Your task to perform on an android device: I want to view some recipes in the Japanese cuisine section of the Yummly app.
Image 0: 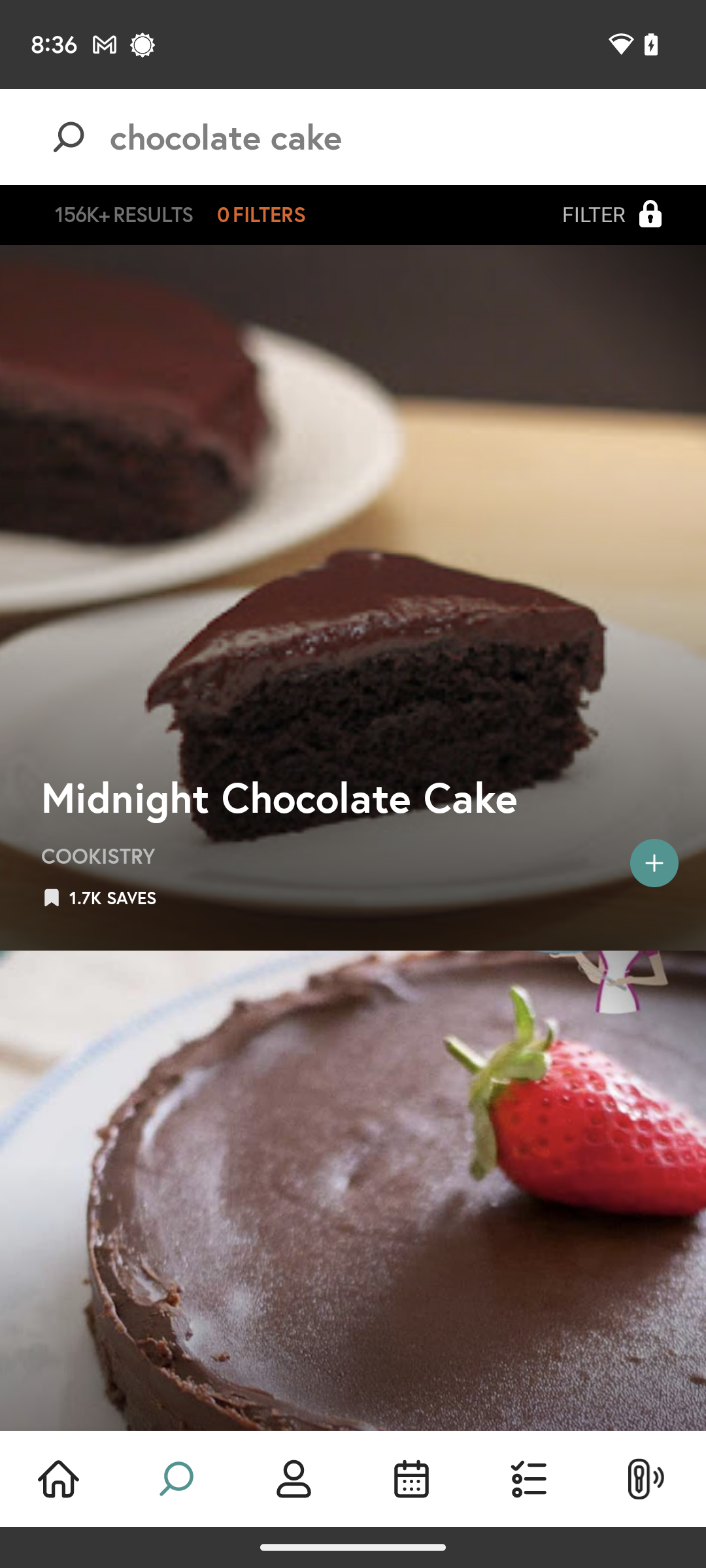
At the bottom left corner of the screen, click on the home tab.
Step 0: click (59, 1478)
Image 1: 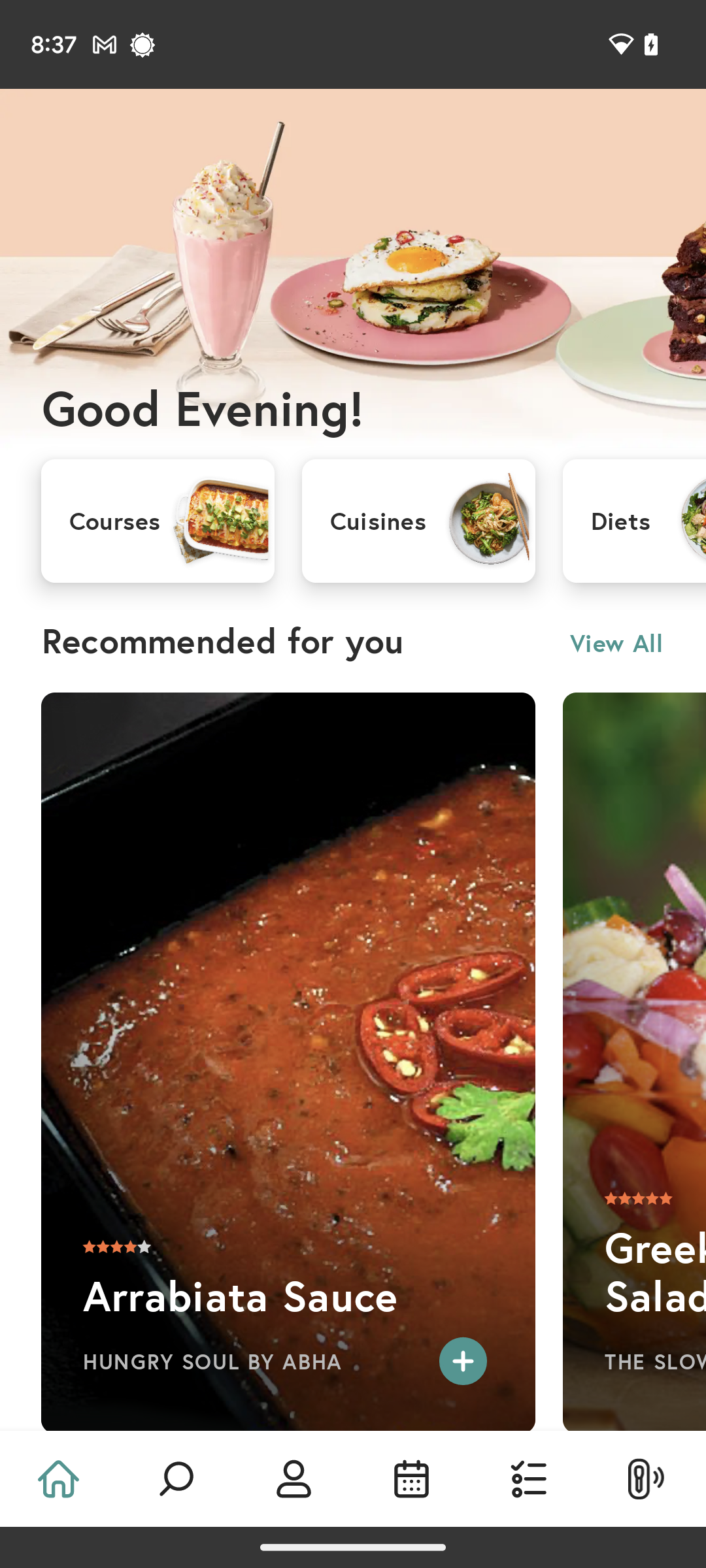
At the top of the screen, click on the Cuisines tab.
Step 1: click (385, 521)
Image 2: 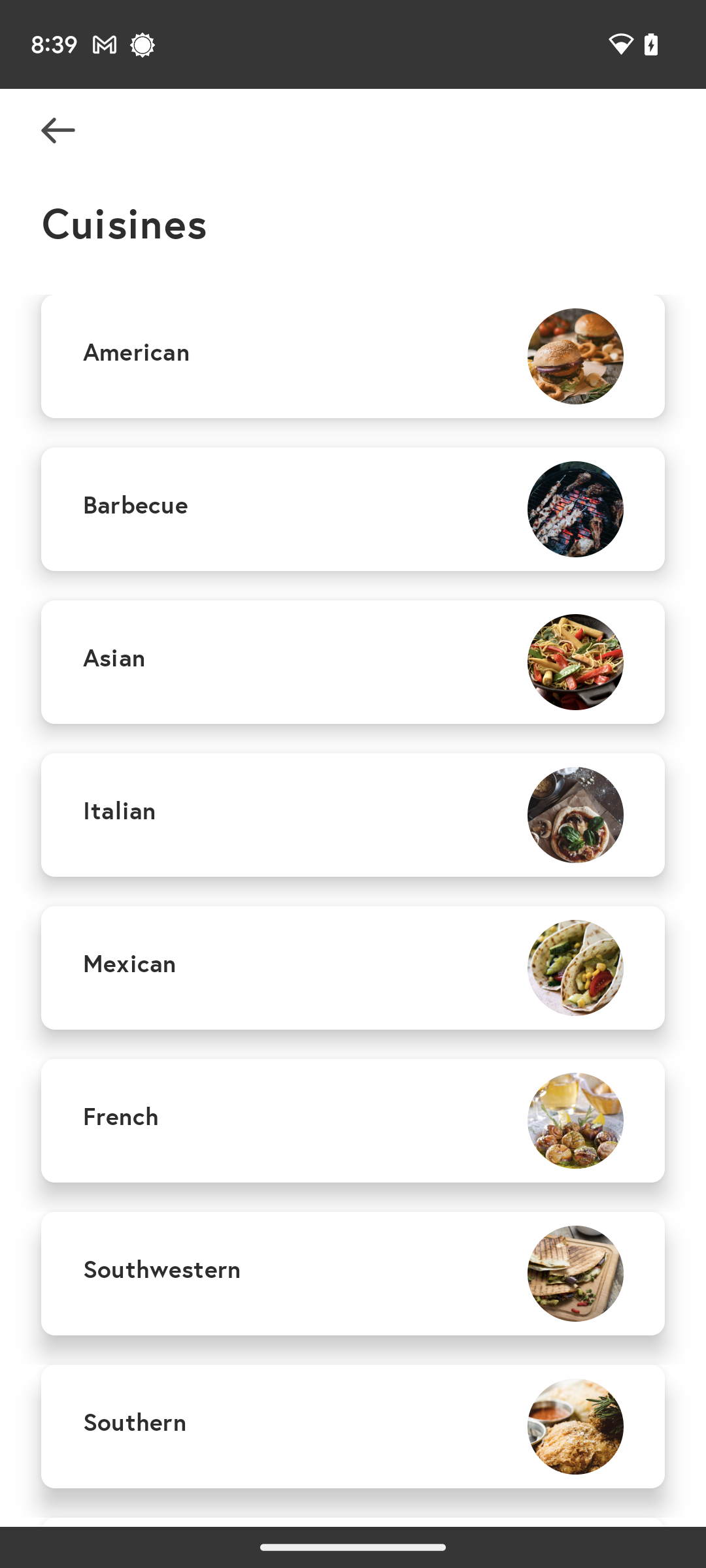
Scroll up until you find the Japanese cuisine tab.
Step 2: scroll down
Image 4: 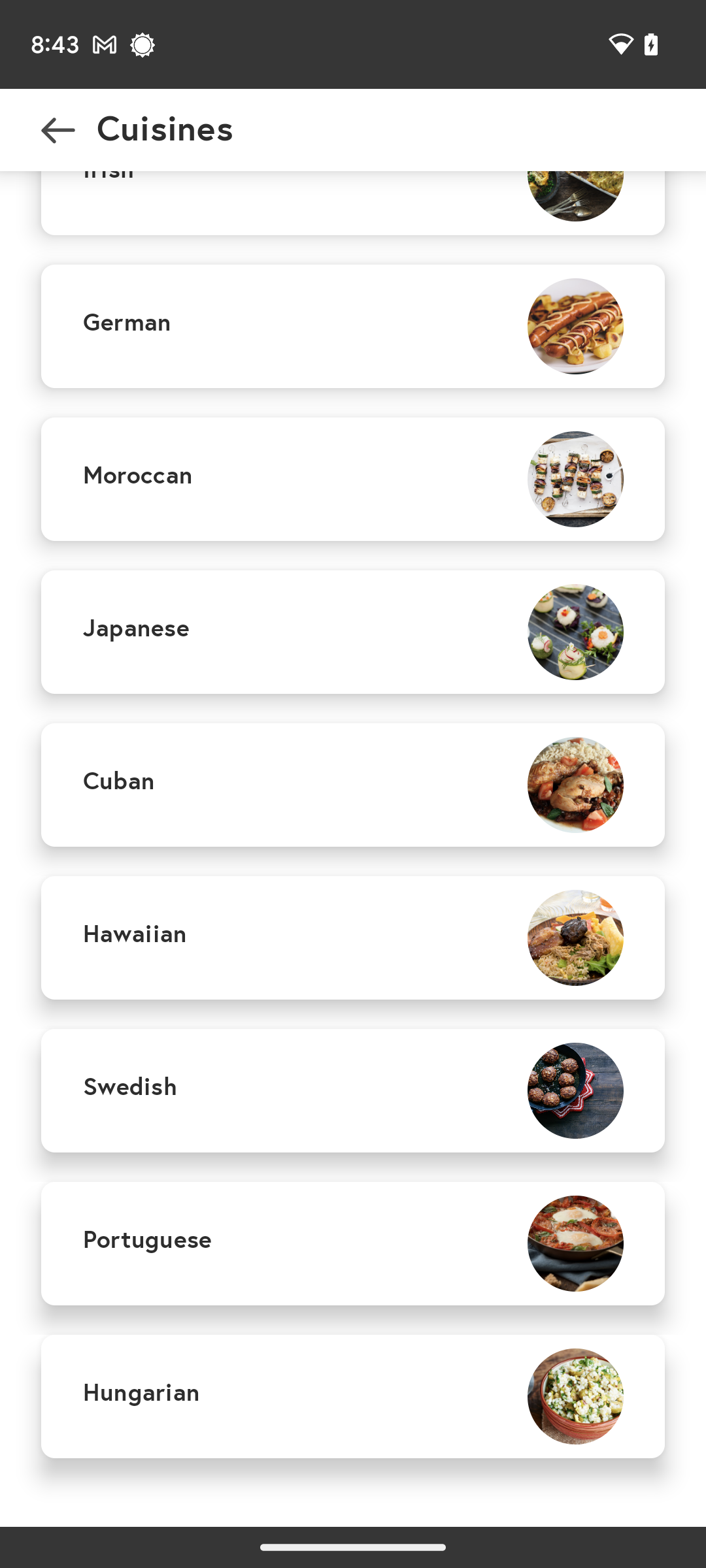
Click on the Japanese tab.
Step 4: click (353, 632)
Image 5: 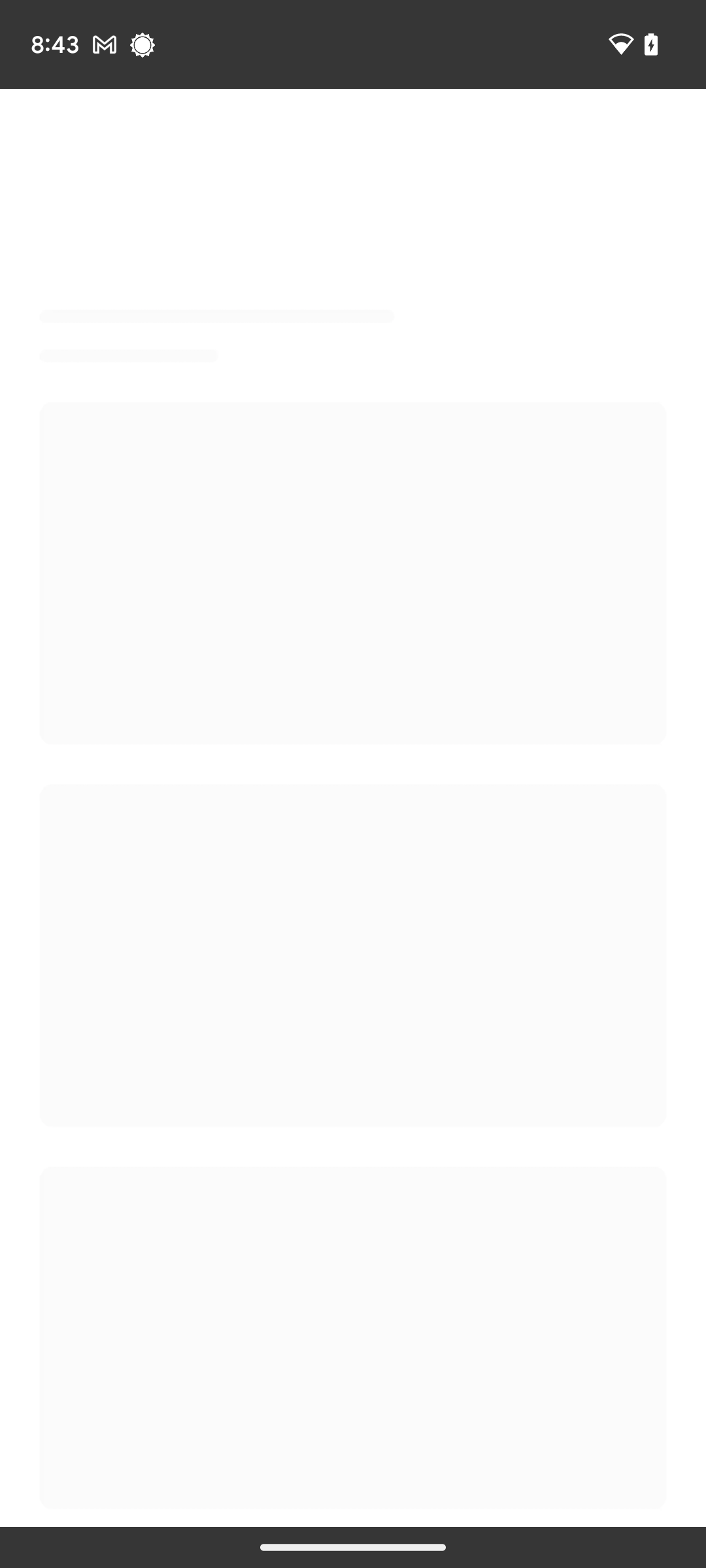
Click on the Japanese tab.
Step 5: wait
Image 6: 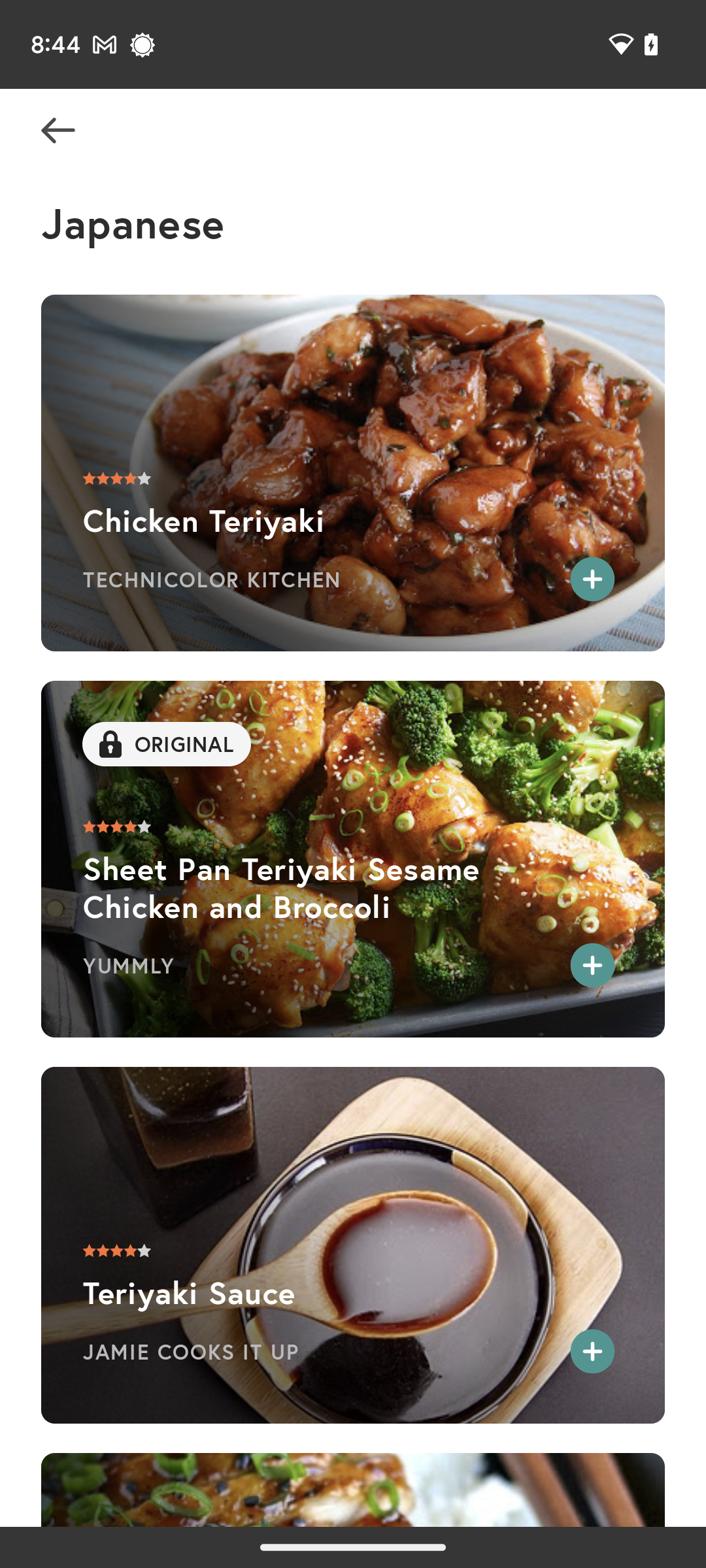
Scroll up to view recipes.
Step 6: scroll down
Image 7: 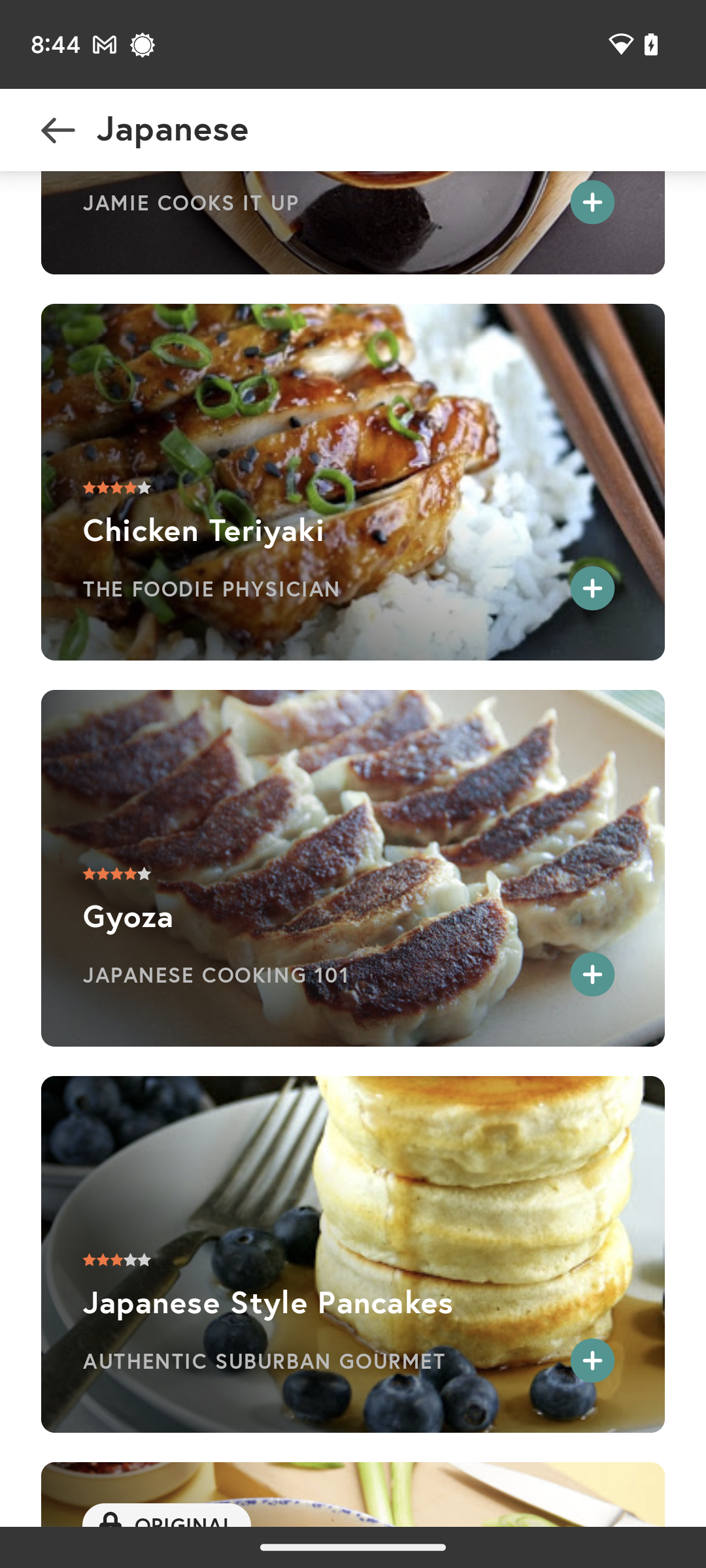
Scroll up to view recipes.
Step 7: scroll down